Your task to perform on an android device: In the Toys 'R'us app , browse for toy Gun in the Guns , blaster & accessories category .
Image 0: 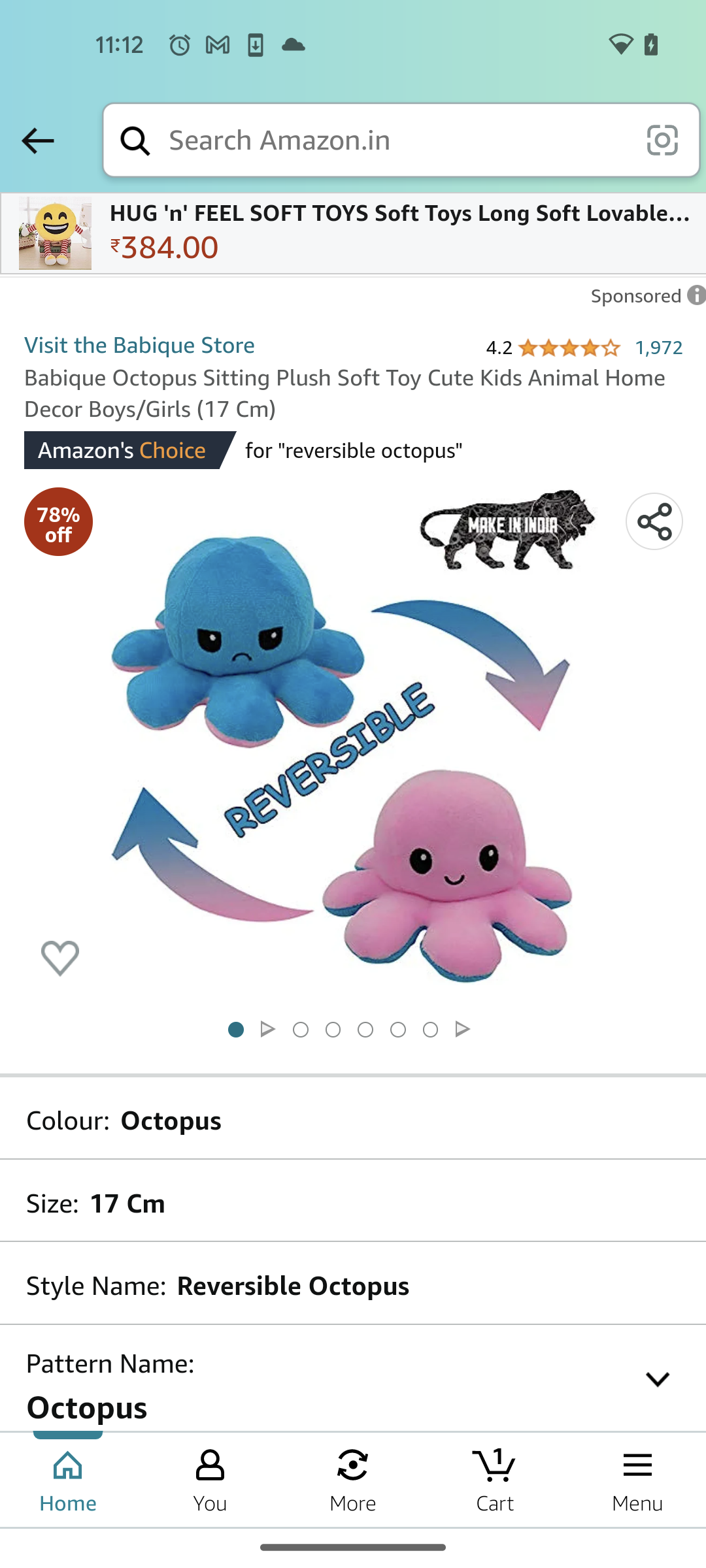
Open the Toys 'R' Us app
Step 0: open app "Toys 'R' Us"
Image 1: 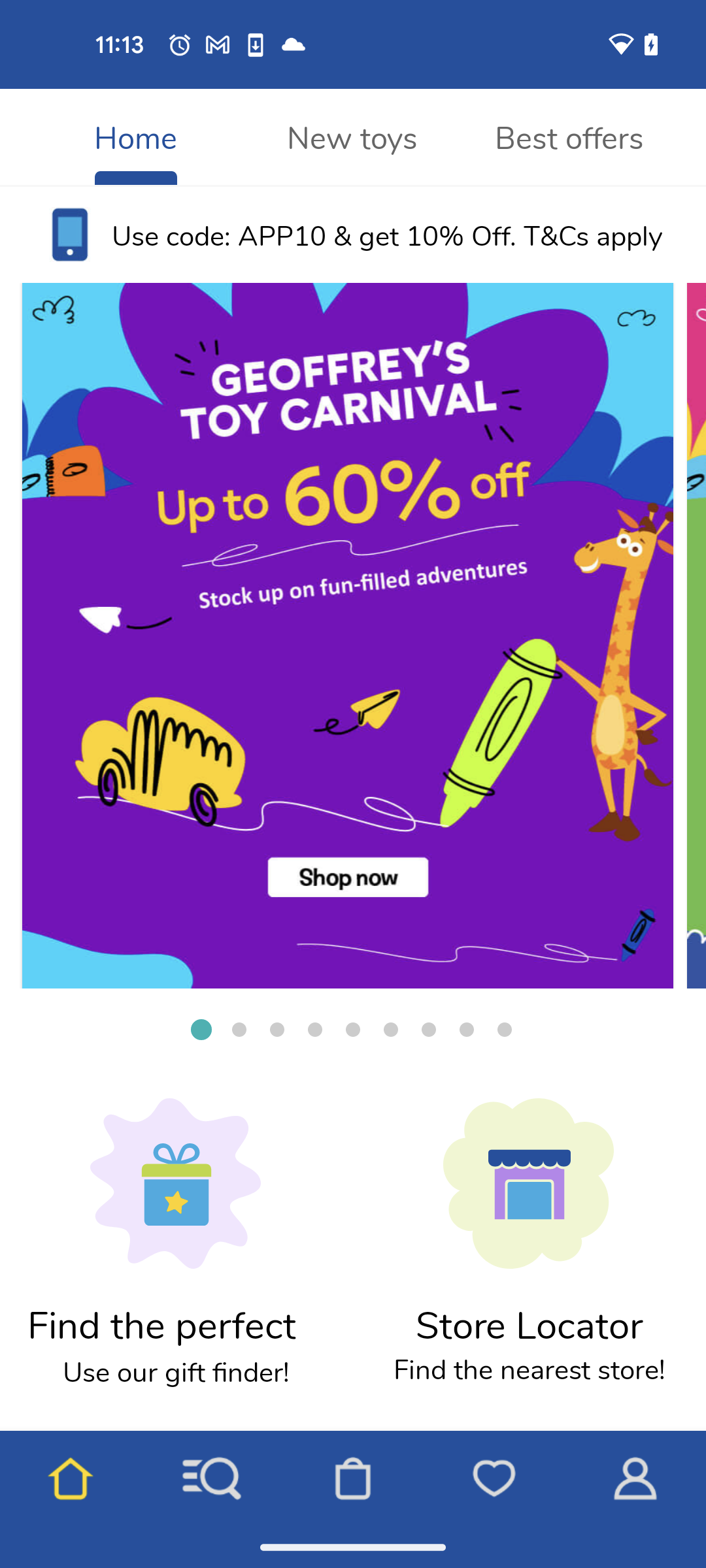
Scroll up to look for the Guns , blaster & accessories category
Step 1: scroll down
Image 2: 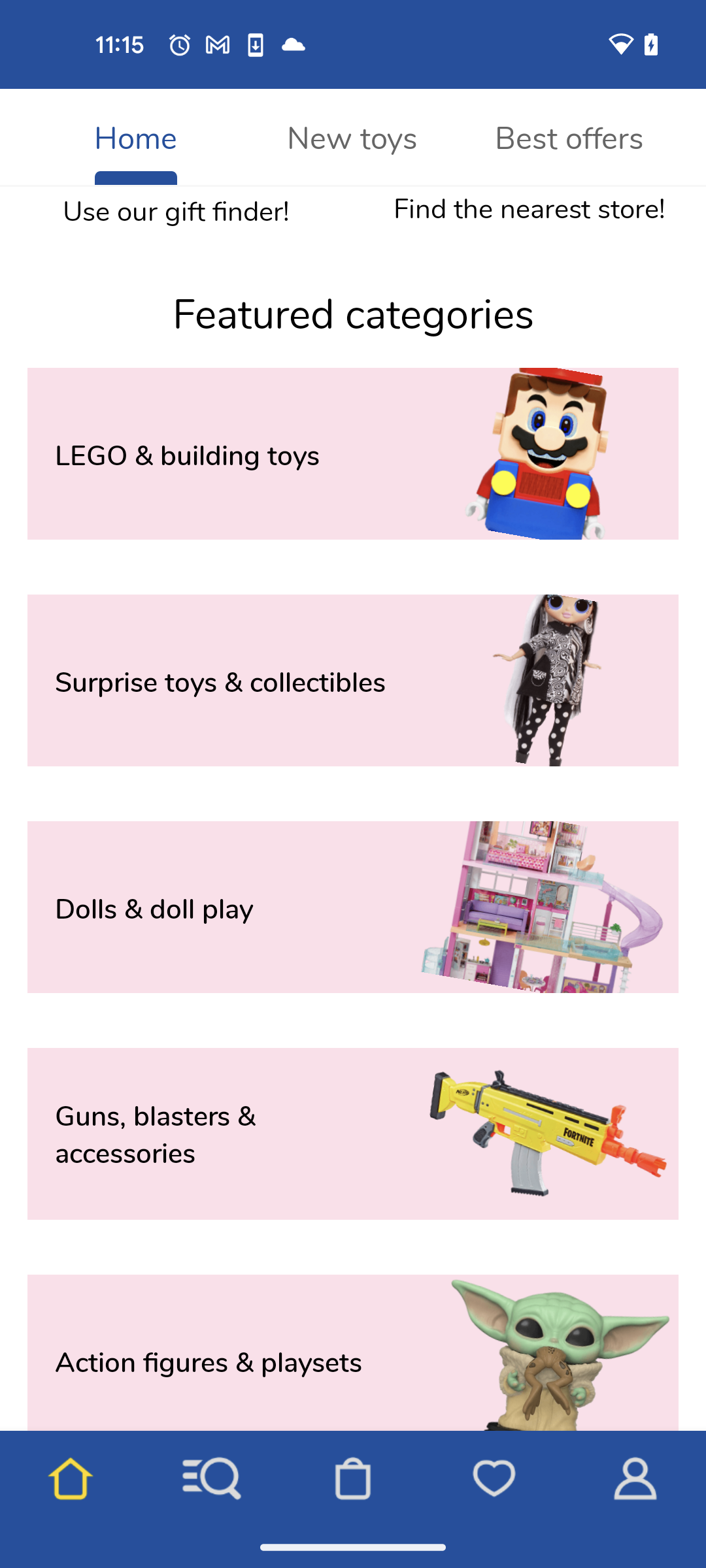
Open the Guns , Blasters & accessories category
Step 2: click (223, 1134)